Your task to perform on an android device: Check out the bus timetable for the Brussels South (1ère du midi) departing at 1:55 a.m. and arriving at 3:15 a.m.
Image 0: 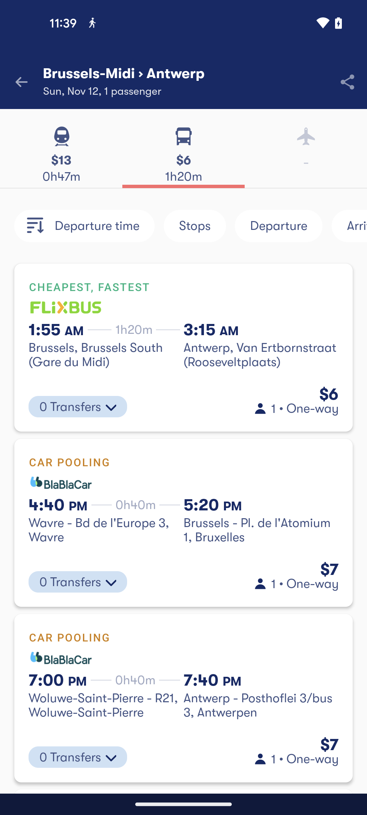
Tap on the first search result
Step 0: click (183, 347)